Your task to perform on an android device: I want to add my wife's contact number to my phone's contact list and save it as Clara, so save 2111112222 this number as Clara in the Contacts app.
Image 0: 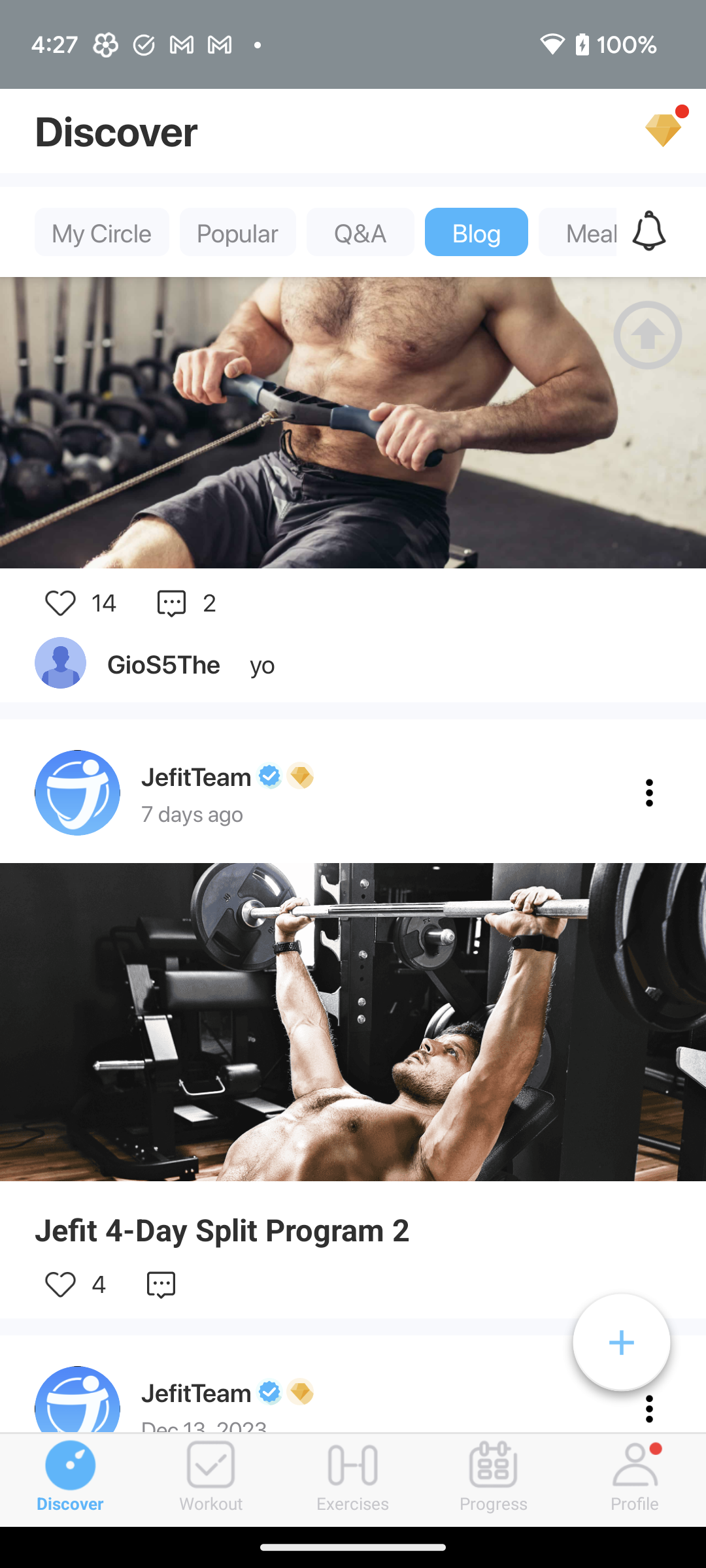
Open the Contacts app.
Step 0: open app "Contacts"
Image 3: 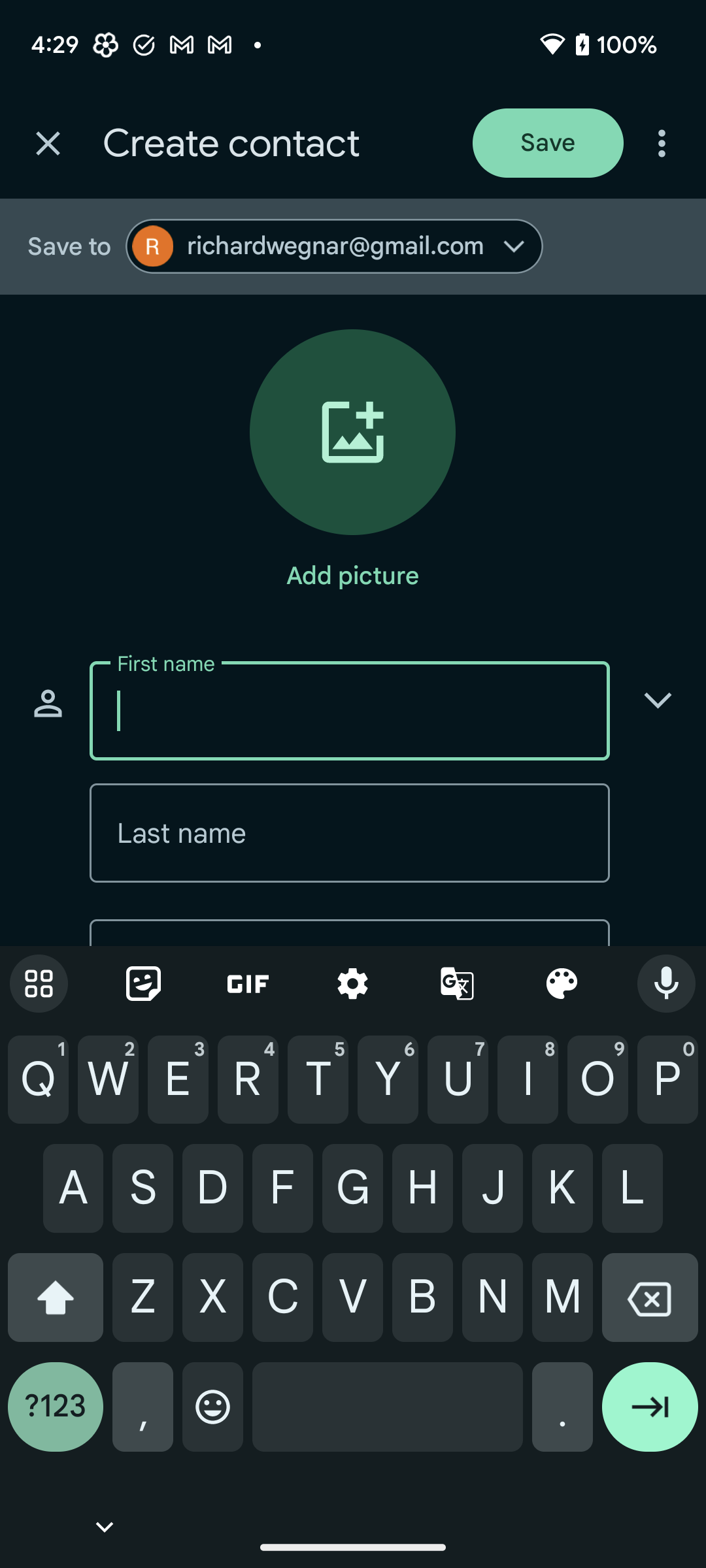
Type Clara in the first input box to save the name of this contact.
Step 3: type "Clara"
Image 4: 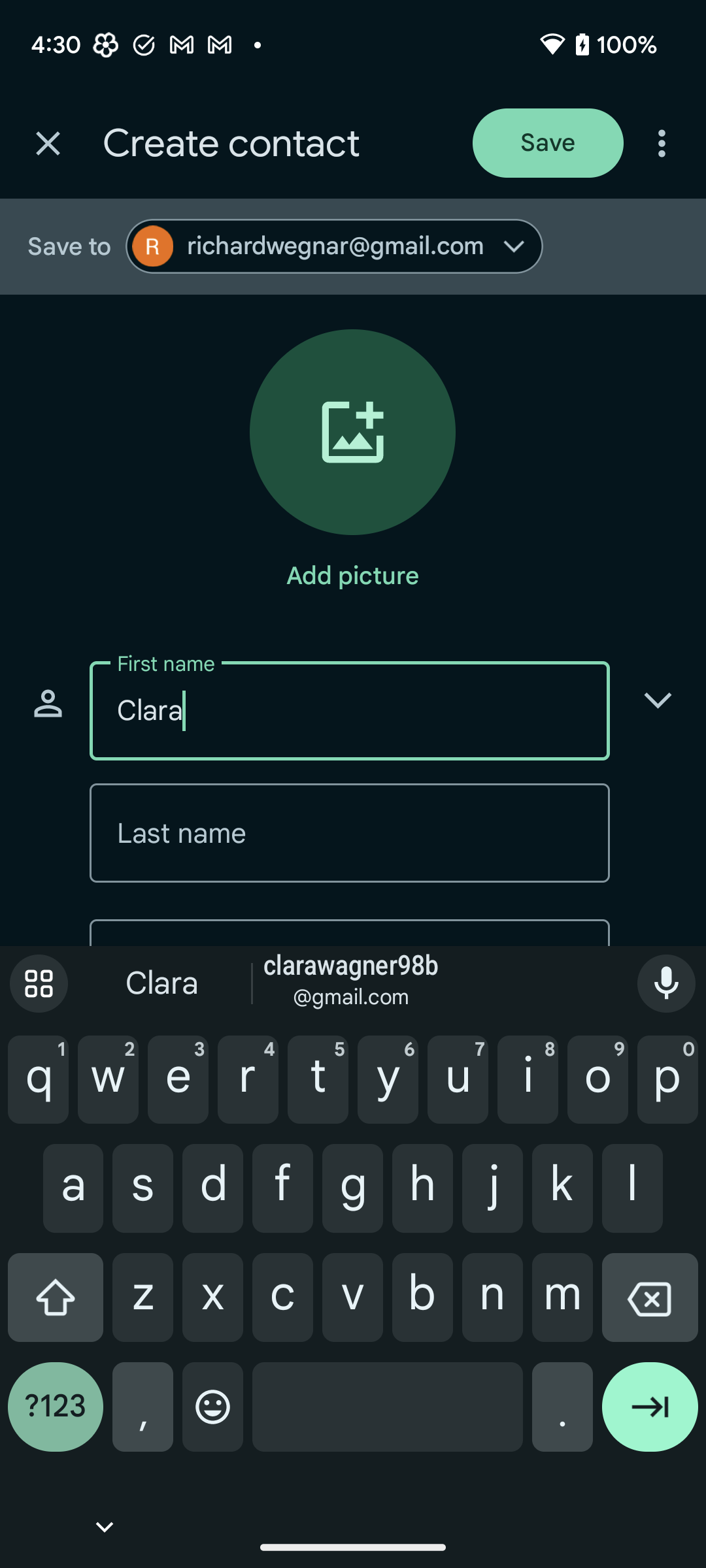
Scroll down to view the number input box.
Step 4: scroll down
Image 5: 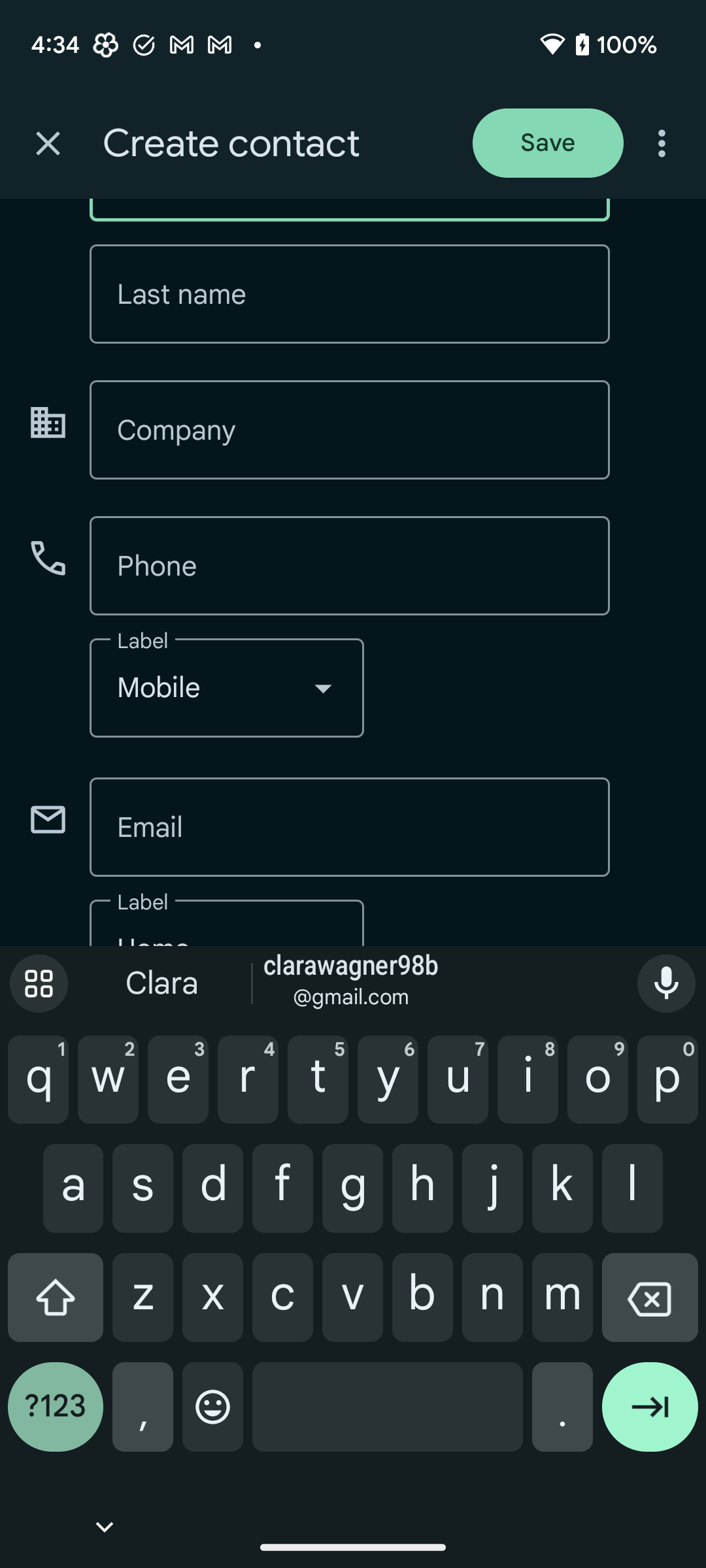
Click on the phone input box to add number to this contact.
Step 5: click (349, 566)
Image 6: 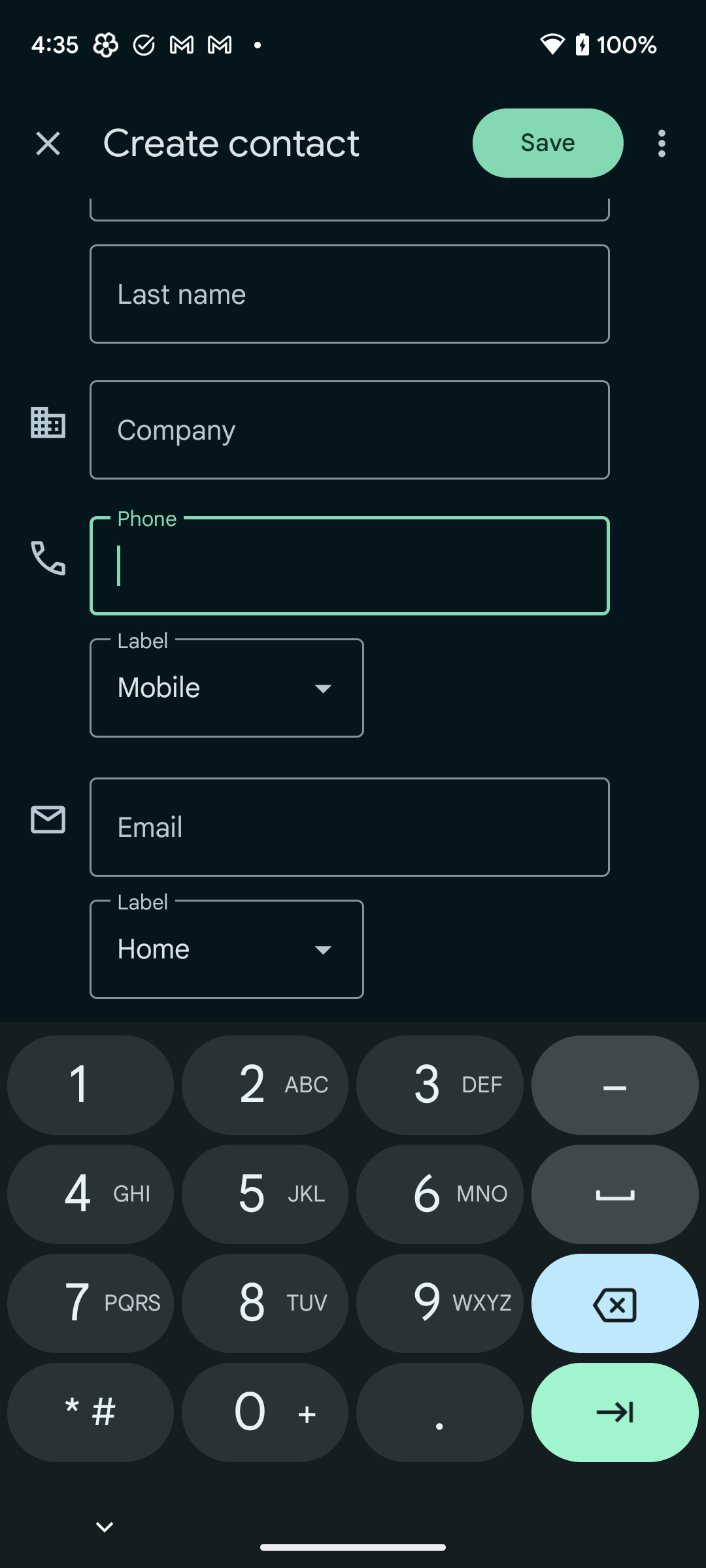
Type 2111112222 in the phone input box to add the number to this contact.
Step 6: type "2111112222"
Image 7: 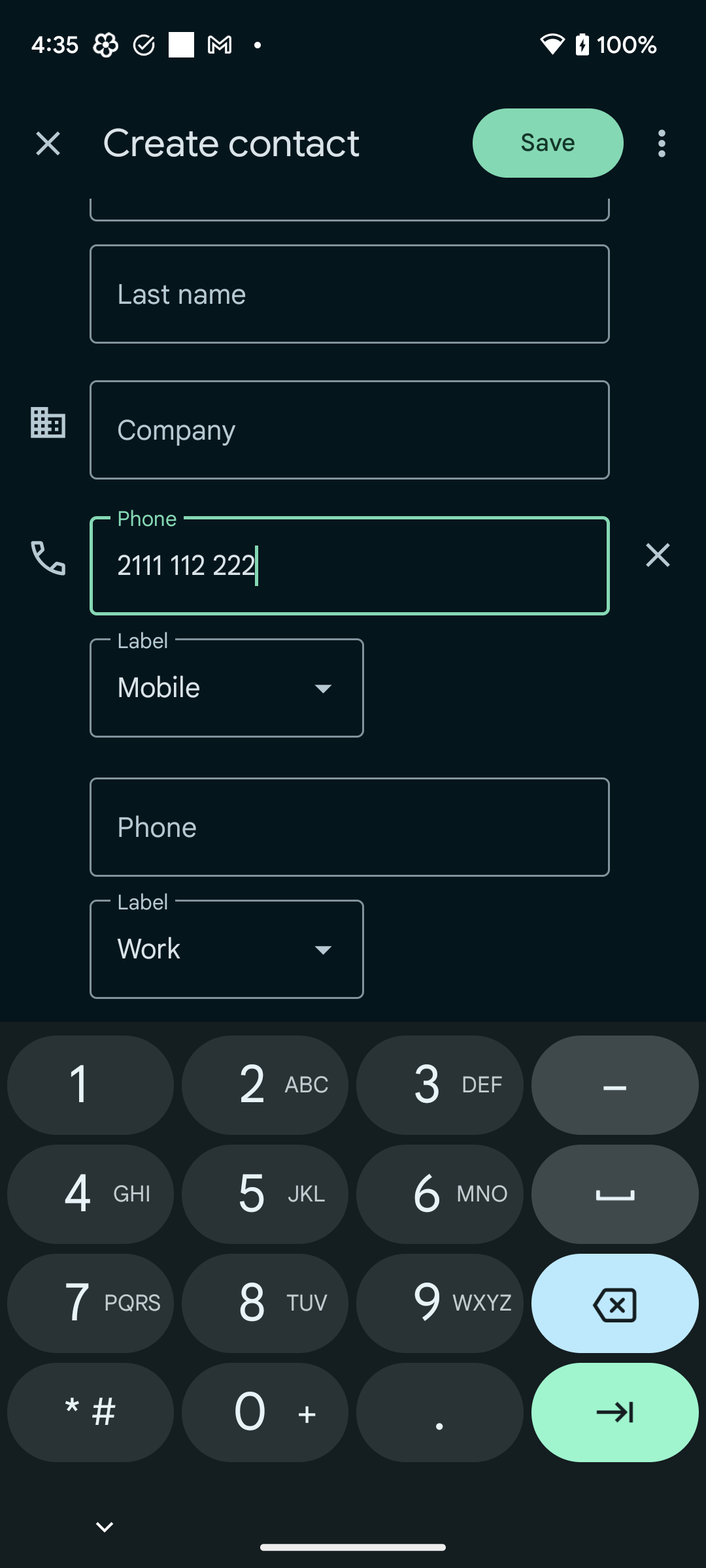
Click on the Save button at the top of the screen to save this new contact.
Step 7: click (548, 142)